Your task to perform on an android device: View all the meetings I have scheduled for today on the Zoom app.
Image 0: 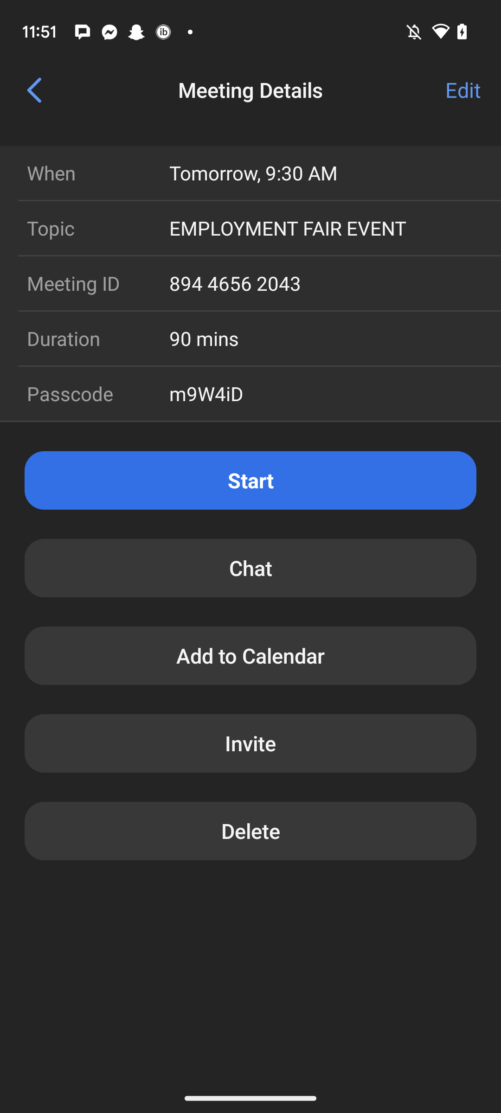
Go back to the previous page.
Step 0: press back button